Your task to perform on an android device: I'm unable to go shopping because I have some important work to complete; therefore, I'm sharing the shopping list notes with my friend at mike.waggoner@hotwater.com
Image 0: 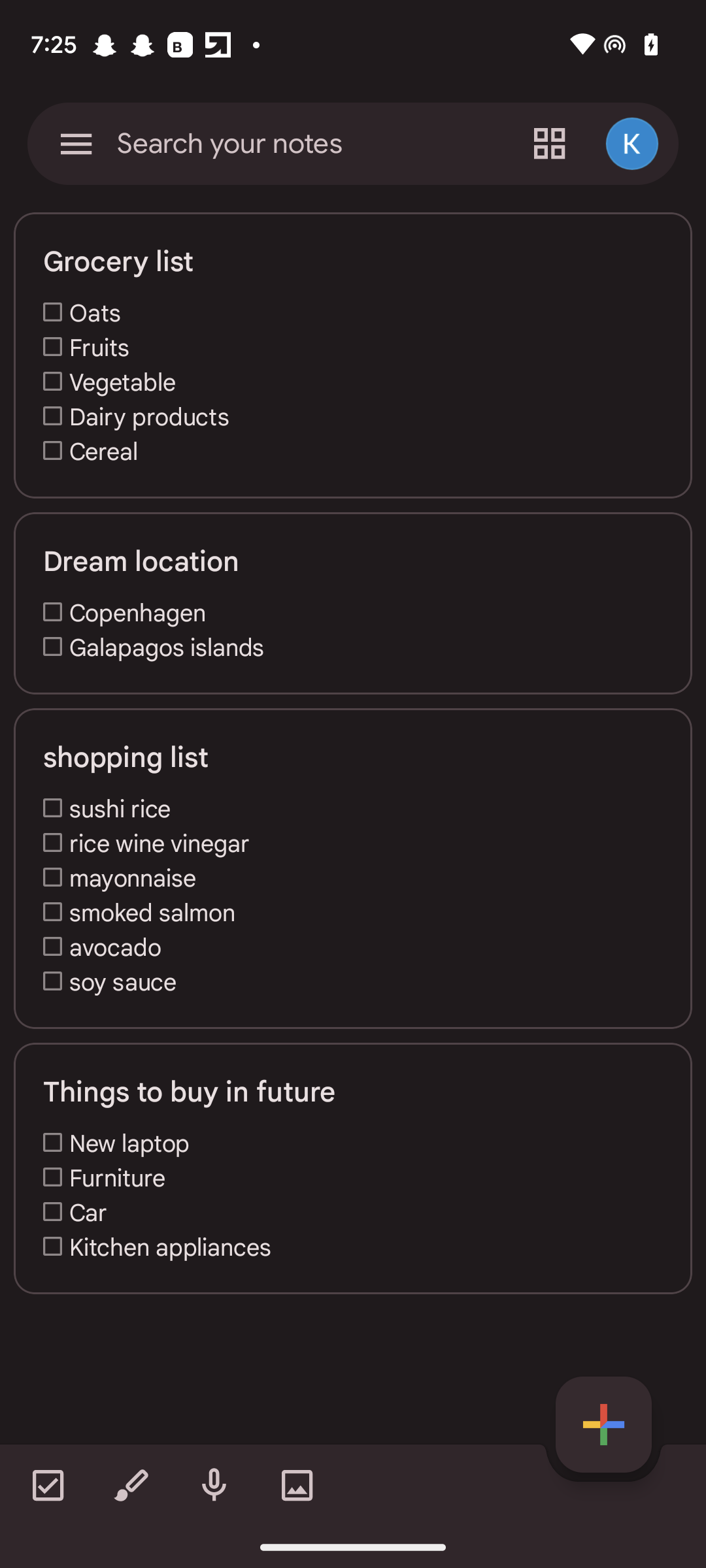
Click on the grocery list notes
Step 0: click (366, 348)
Image 1: 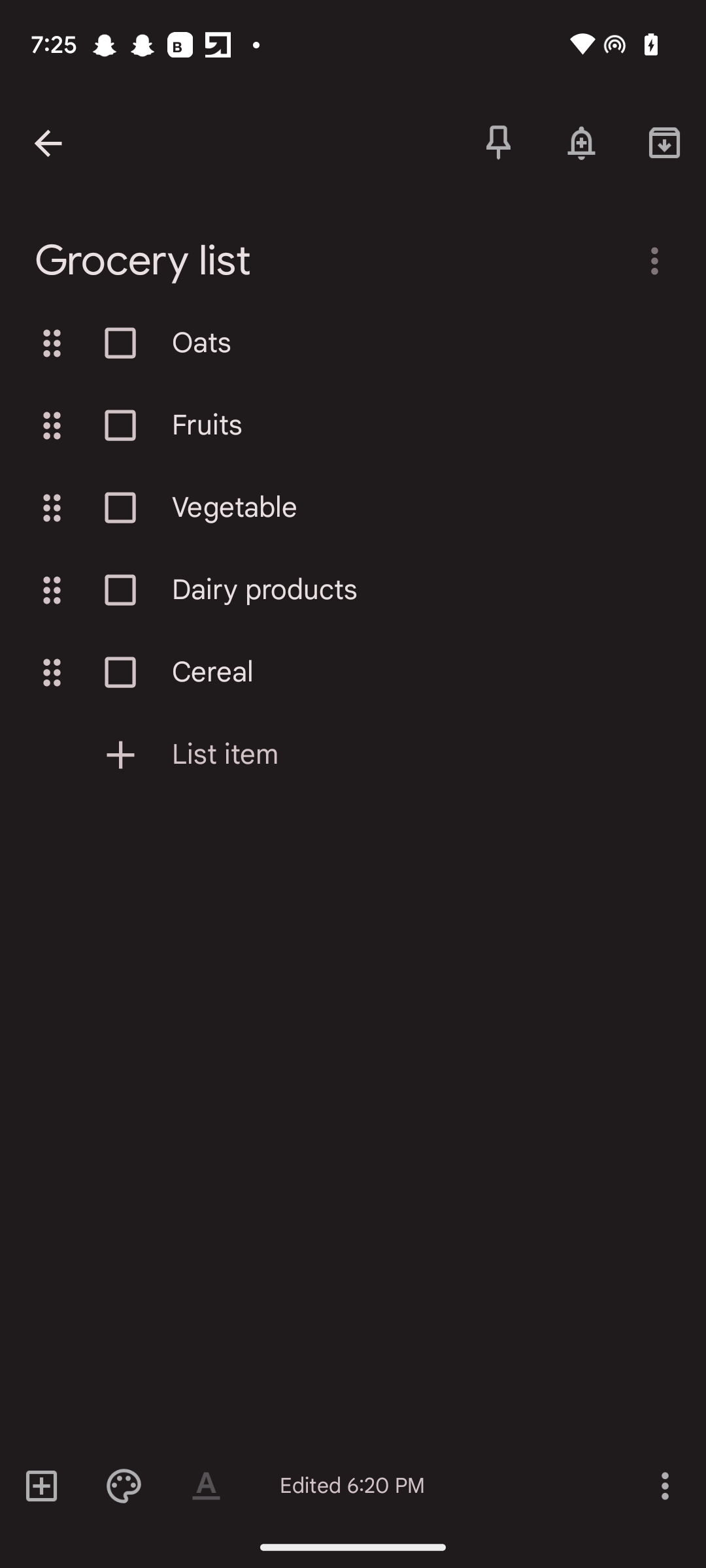
Click on the three dots on the bottom right of the screen
Step 1: click (664, 1485)
Image 2: 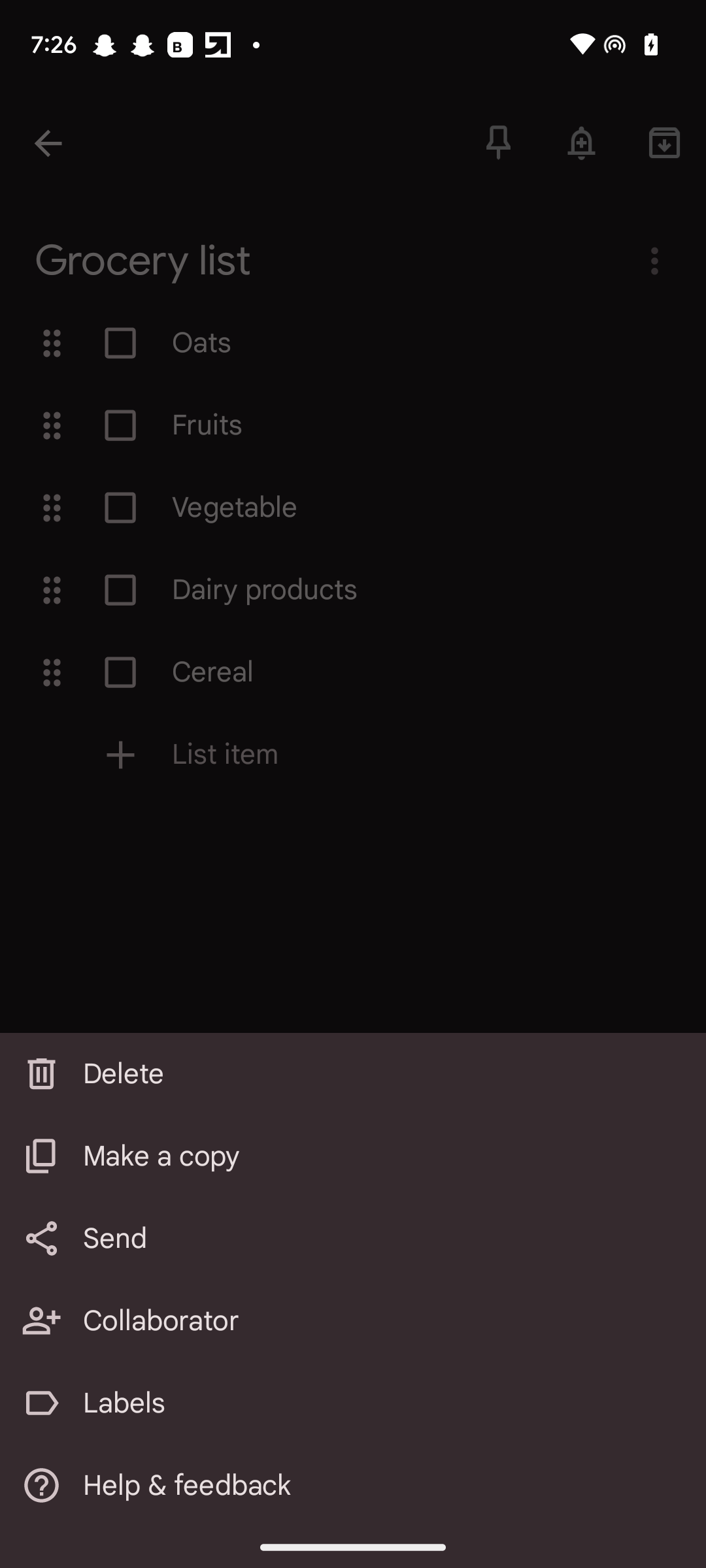
Click on the send option.
Step 2: click (79, 1237)
Image 3: 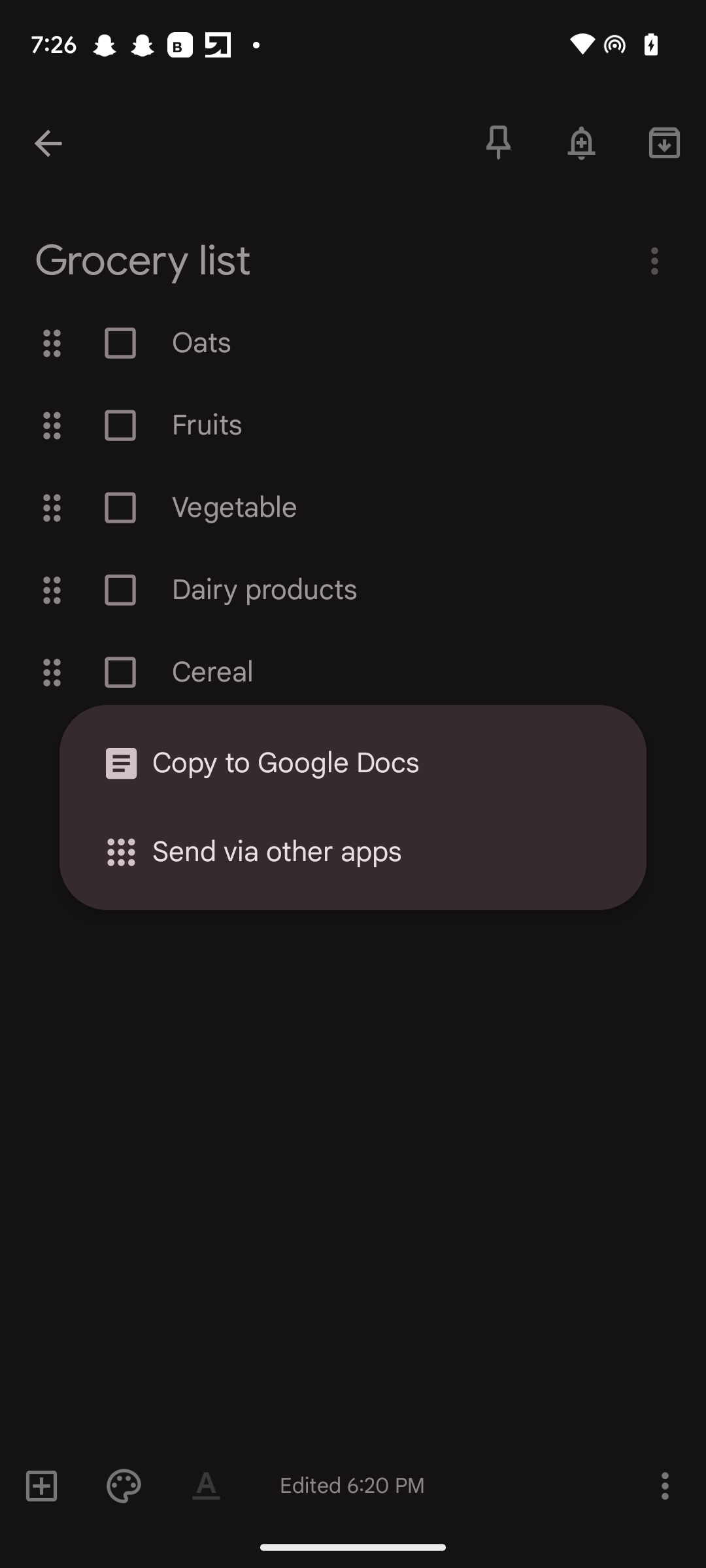
Click on the send option.
Step 3: click (373, 852)
Image 4: 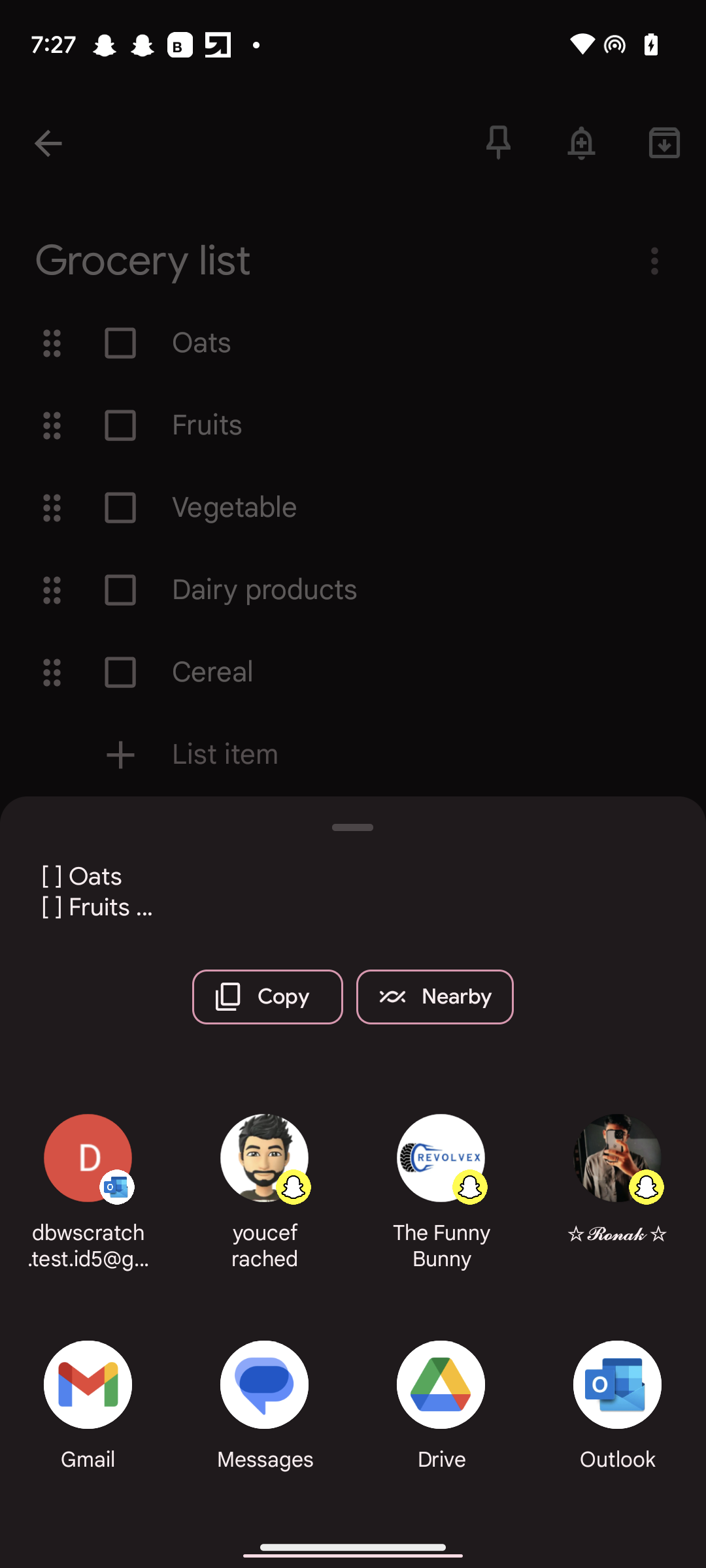
Click on the Gmail option
Step 4: click (85, 1368)
Image 5: 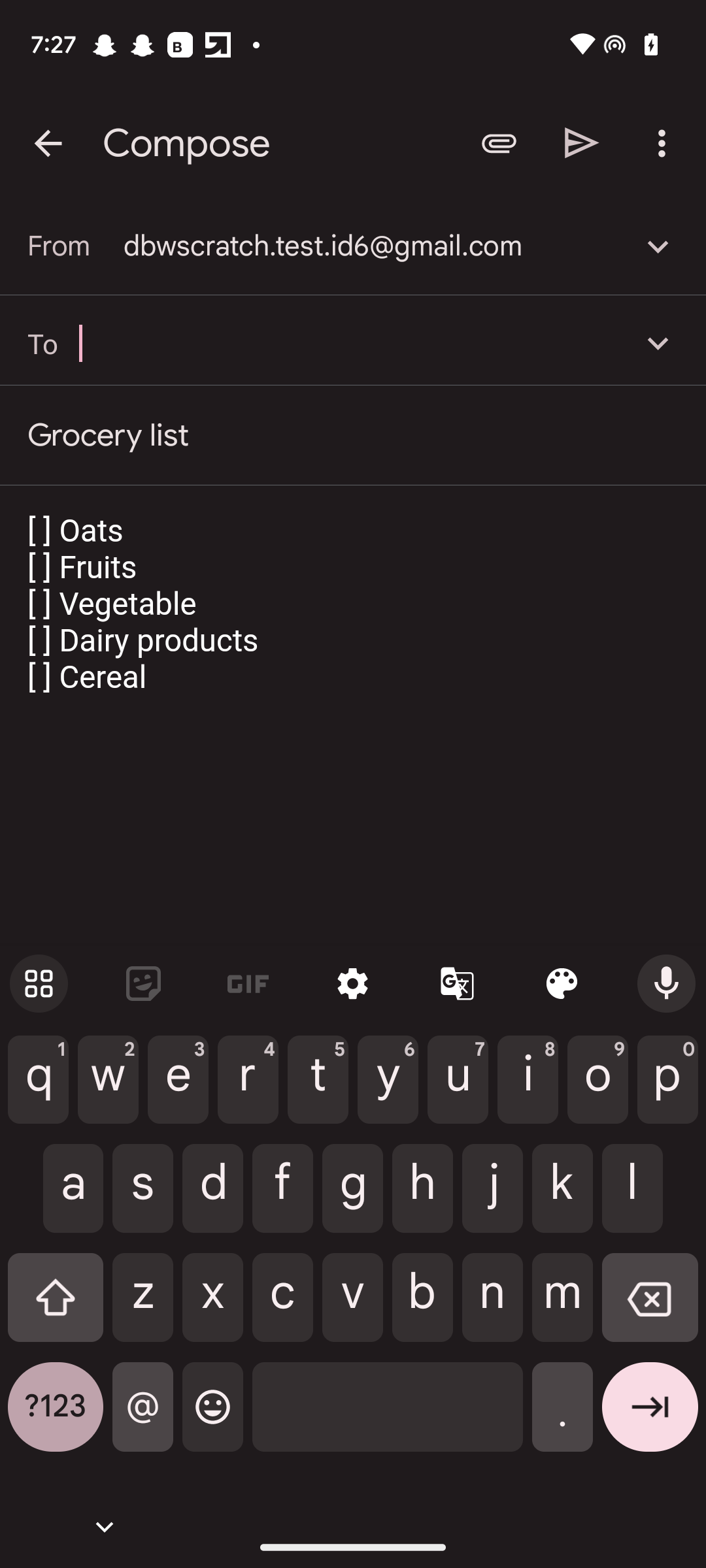
Type the recipient ID as mike.waggoner@hotwater.com
Step 5: type "mike.waggoner@hotwater.com"
Image 6: 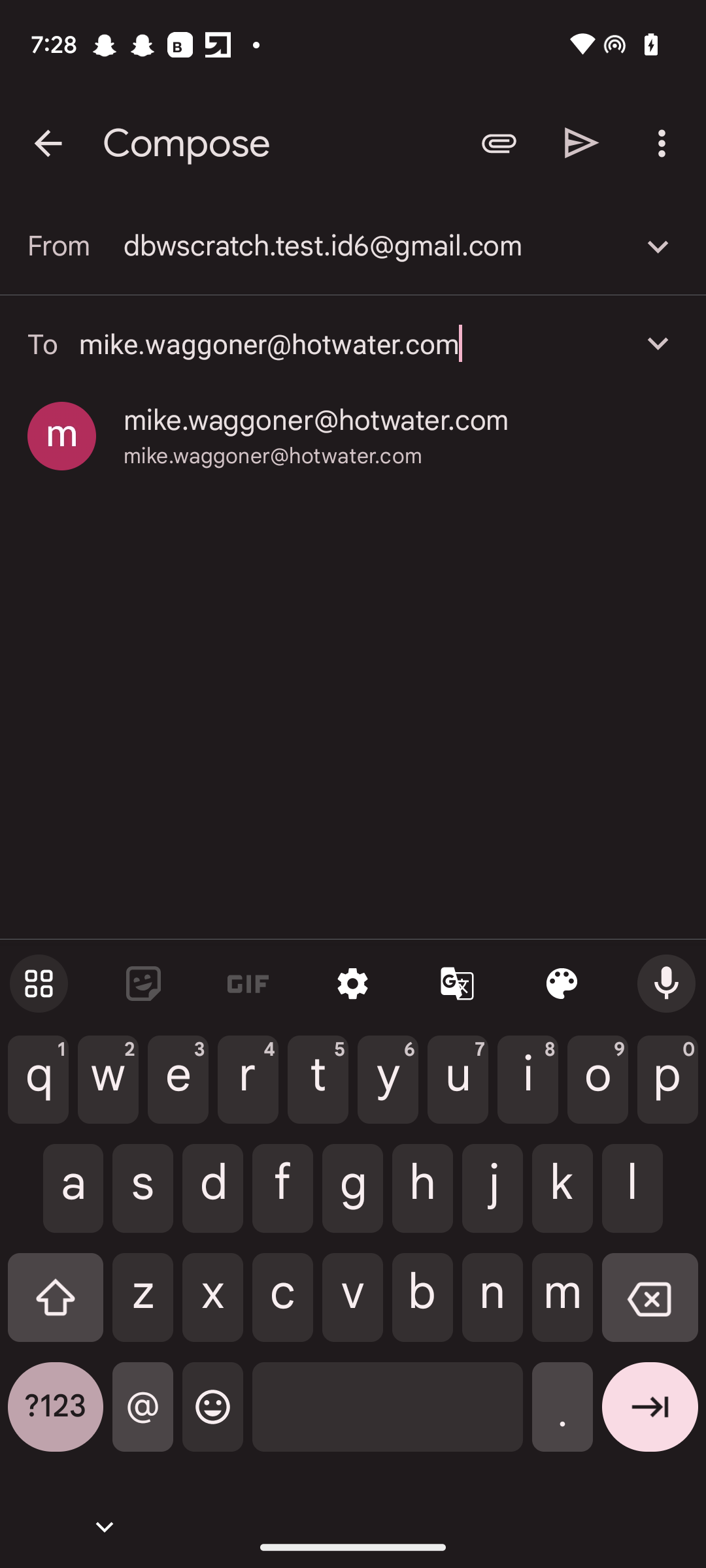
Click on mike.waggoner@hotwater.com
Step 6: click (273, 456)
Image 7: 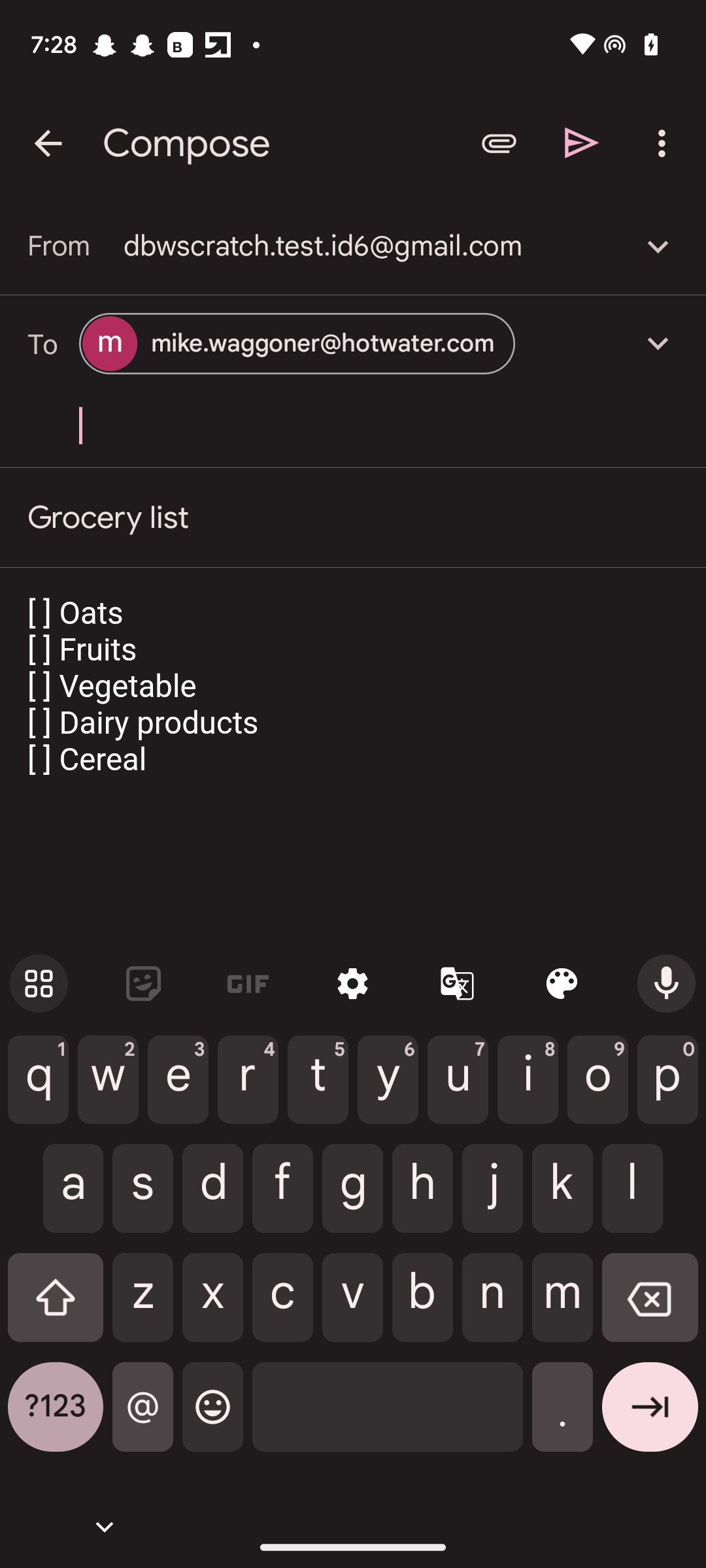
Click on the send icon on the top right of the screen
Step 7: click (582, 142)